Your task to perform on an android device: Go to the trips tab and share the trips over Gmail to id-dbwscratch.test.id4@gmail.com.
Image 0: 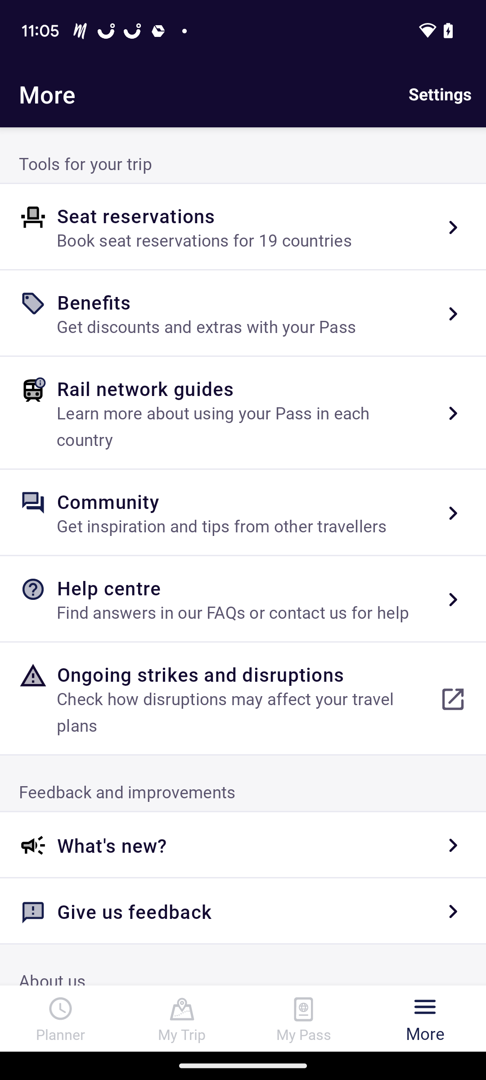
go back to the previous screen.
Step 0: press back button
Image 1: 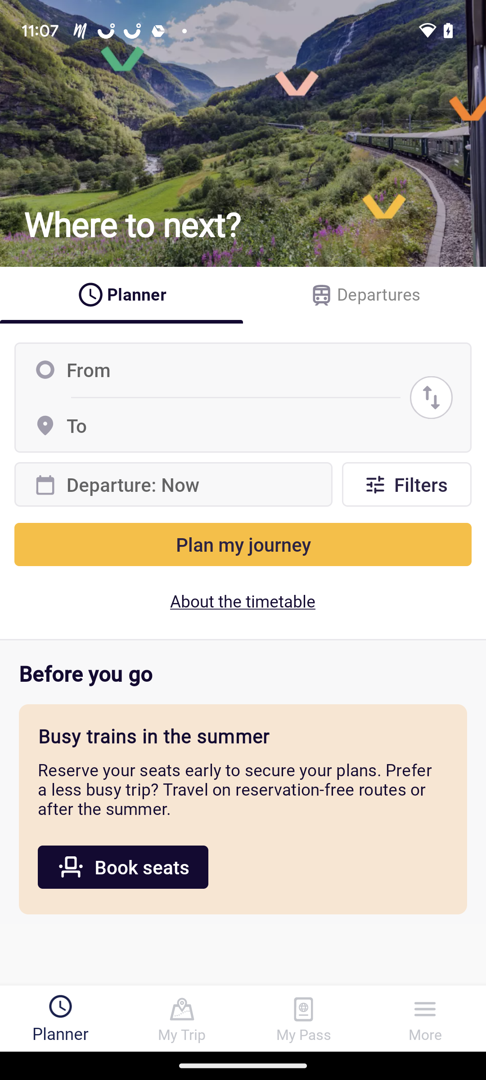
Click on the My Trips tab, which is the second number at the bottom left corner.
Step 1: click (181, 1034)
Image 2: 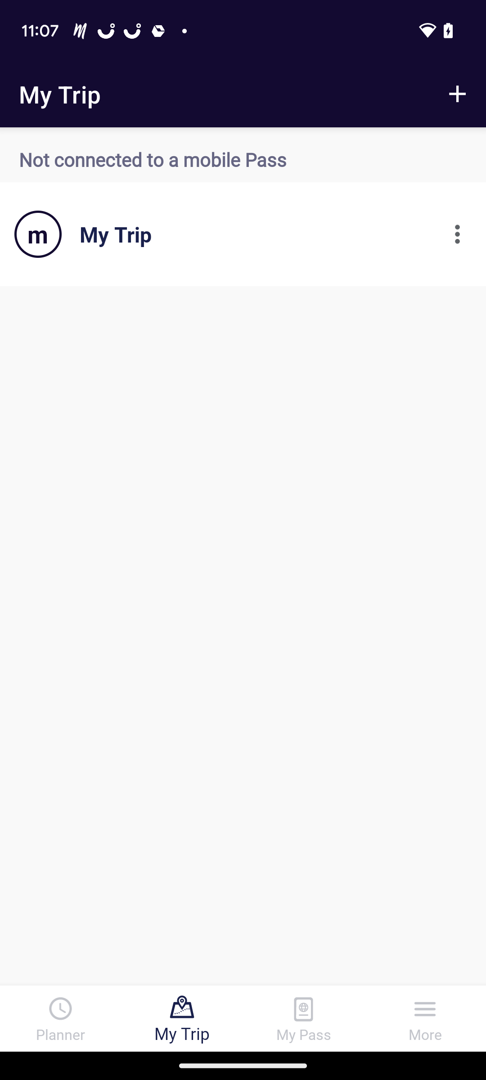
click on the my trip tab
Step 2: click (228, 253)
Image 3: 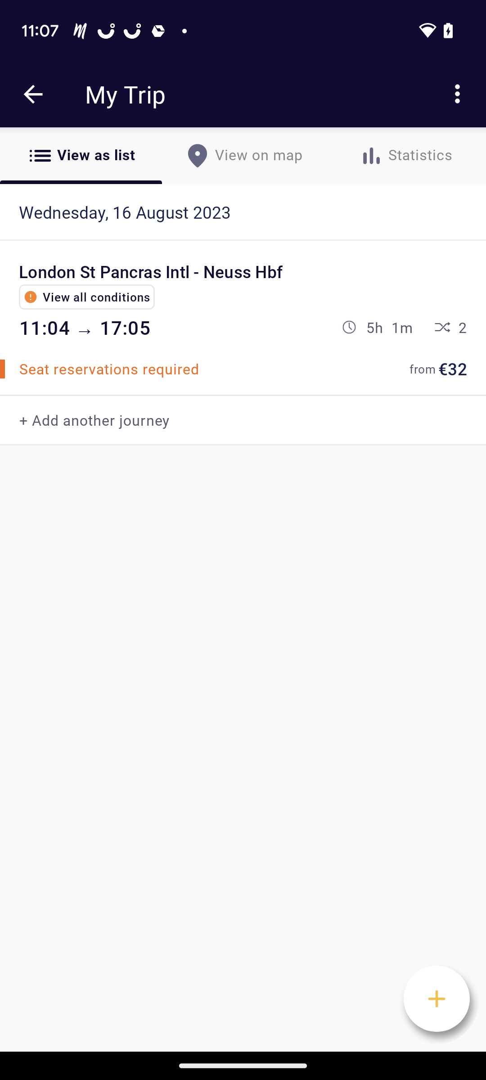
click on the tab presented on the screen
Step 3: click (222, 299)
Image 4: 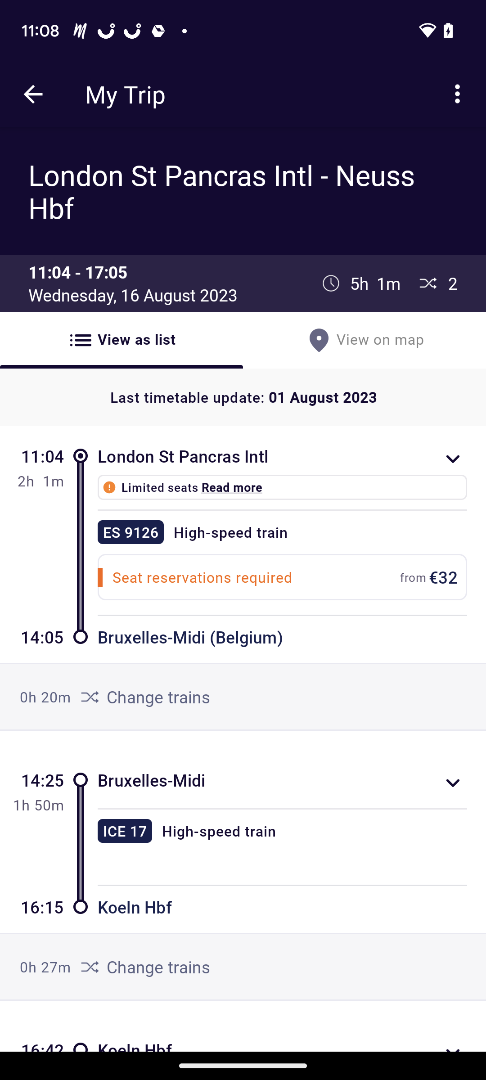
Click on the three dots in the top-right corner of the screen.
Step 4: click (457, 94)
Image 5: 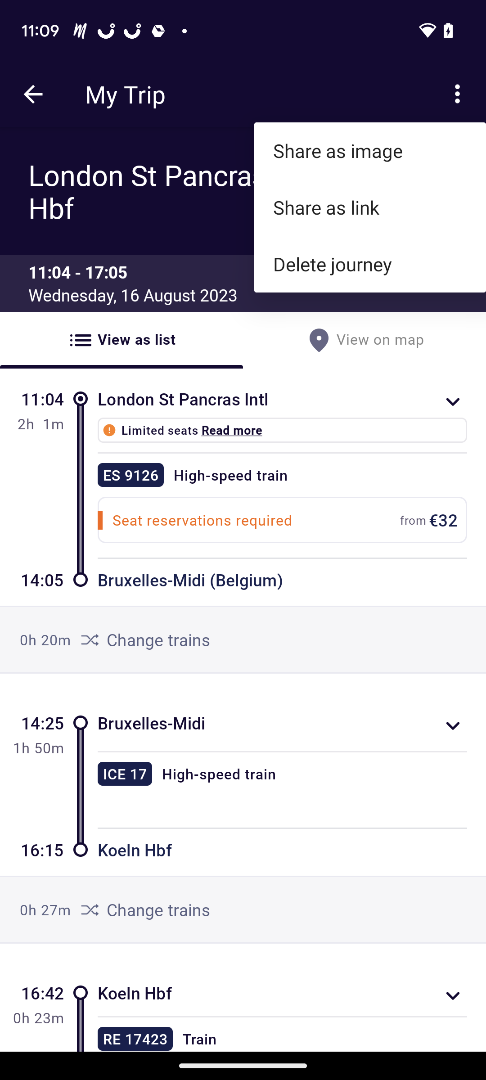
click on the second tab share as link
Step 5: click (370, 207)
Image 6: 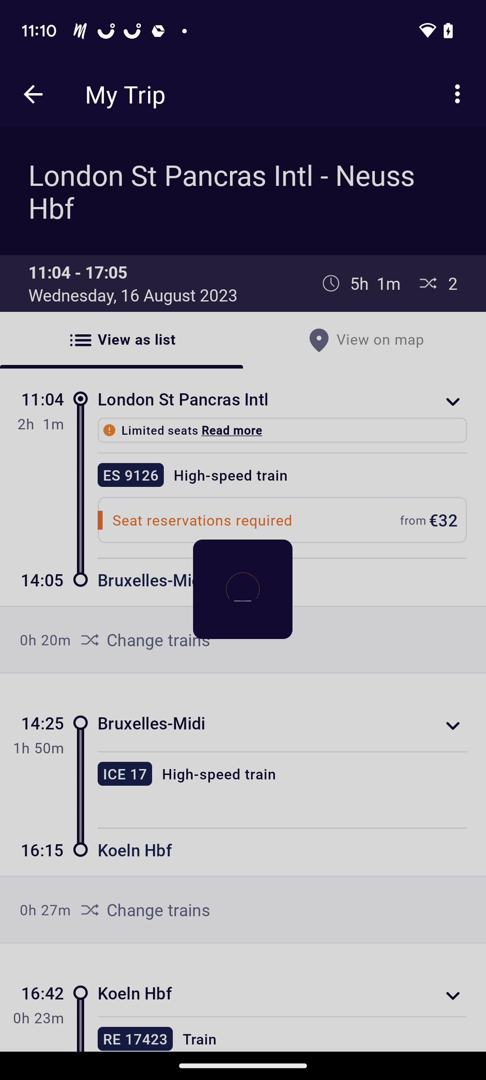
click on the second tab share as link
Step 6: wait
Image 7: 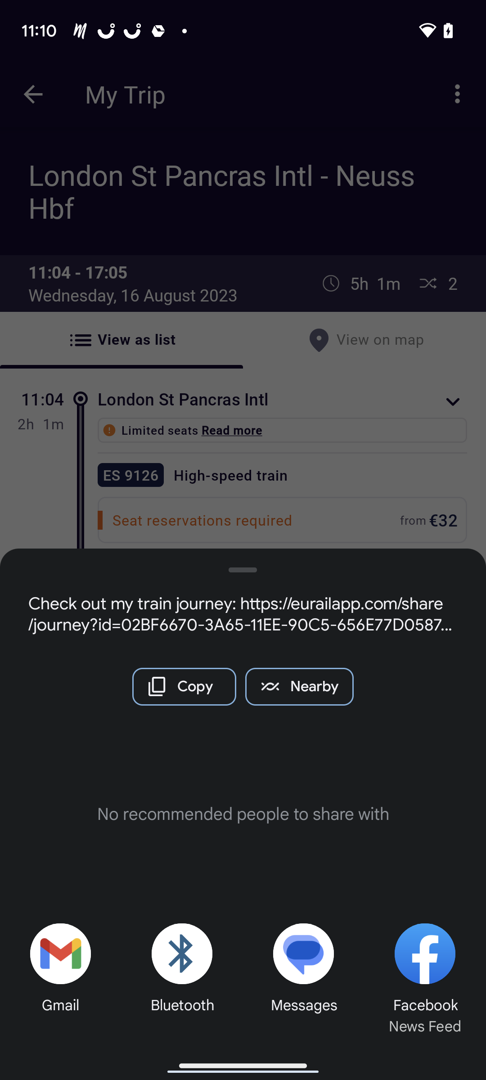
select the Gmail option.
Step 7: click (60, 954)
Image 8: 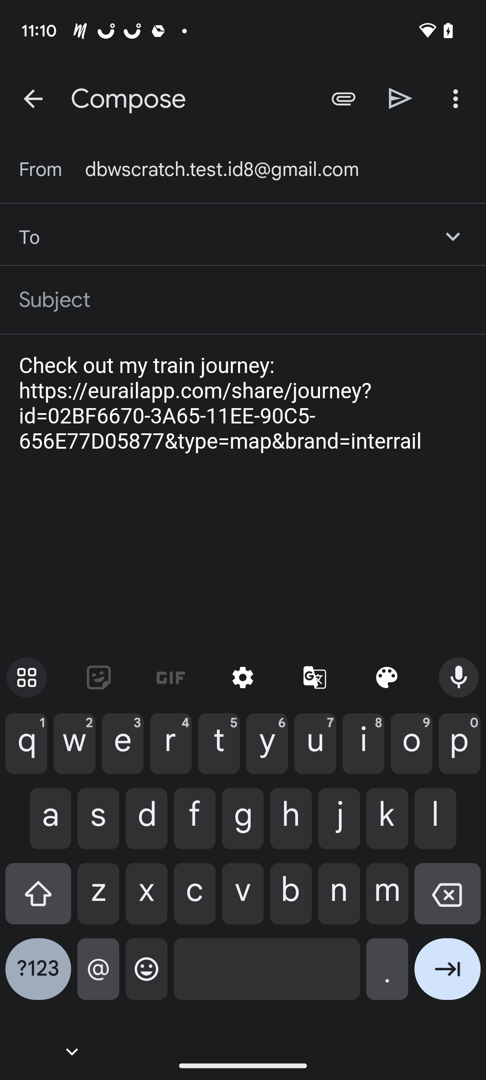
Add id-dbwscratch.test.id4@gmail.com
Step 8: type "dbwscratch.test.id4@gmail.com"